Your task to perform on an android device: Open the amazon app , go to the search tab and check the special offers and discounts available on groceries products.
Image 0: 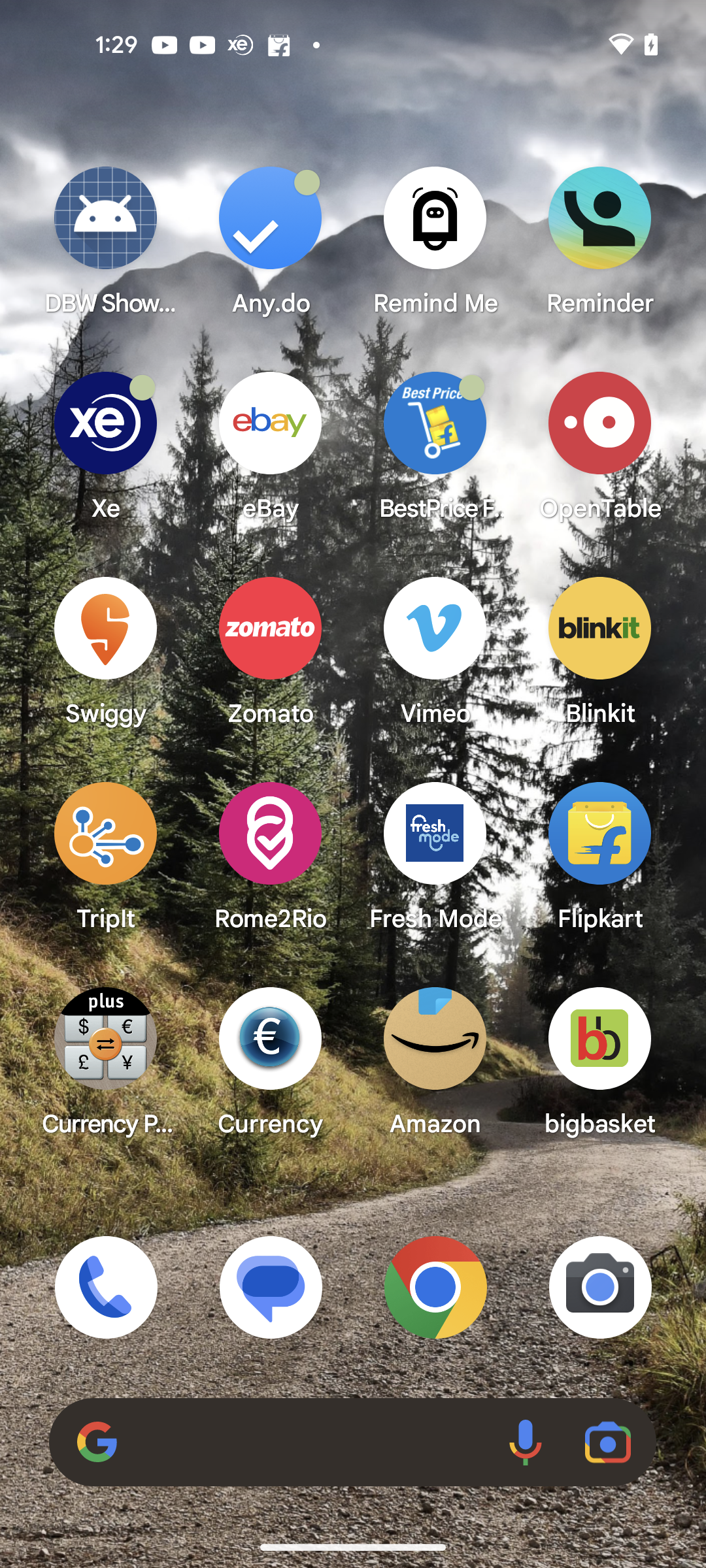
Open the Amazon app.
Step 0: open app "Amazon"
Image 1: 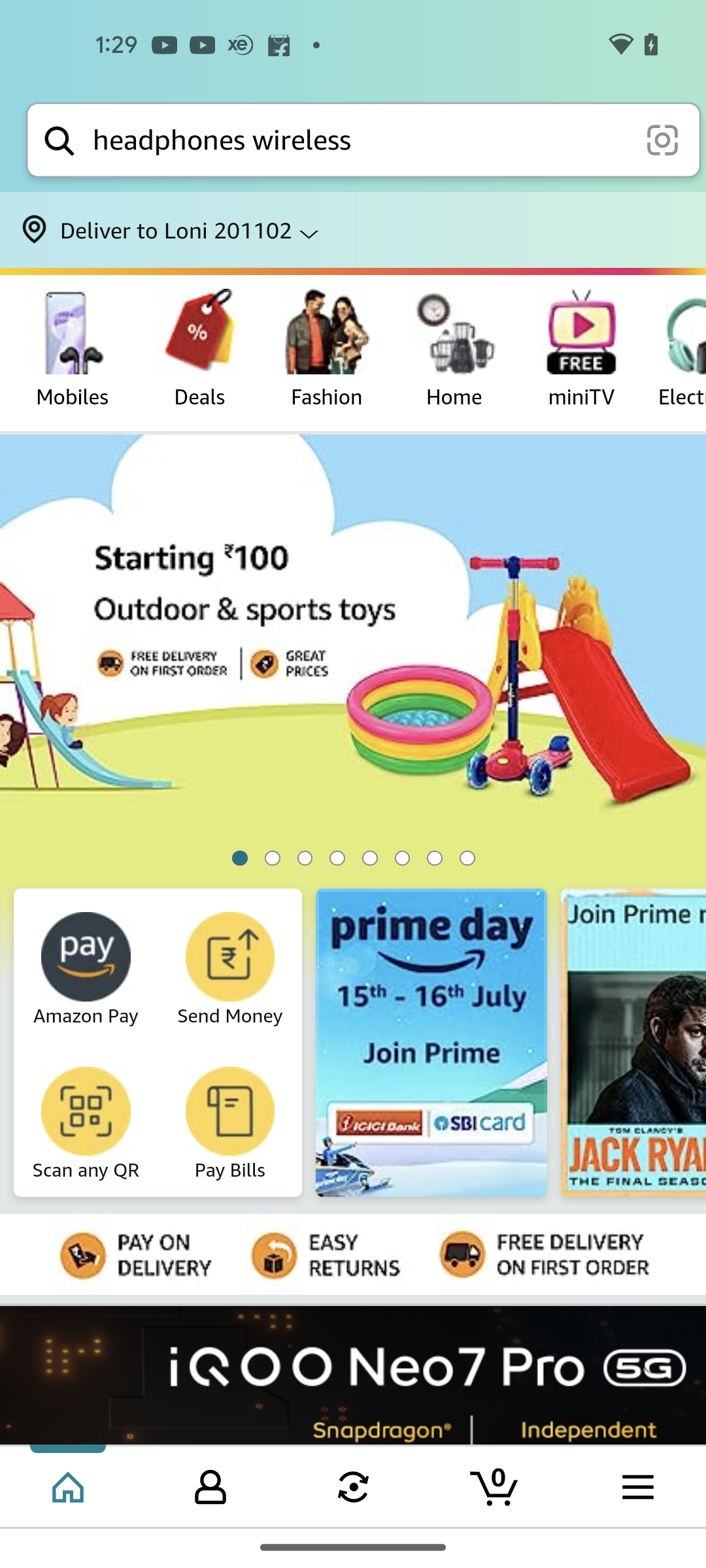
Click on the search bar.
Step 1: click (358, 140)
Image 2: 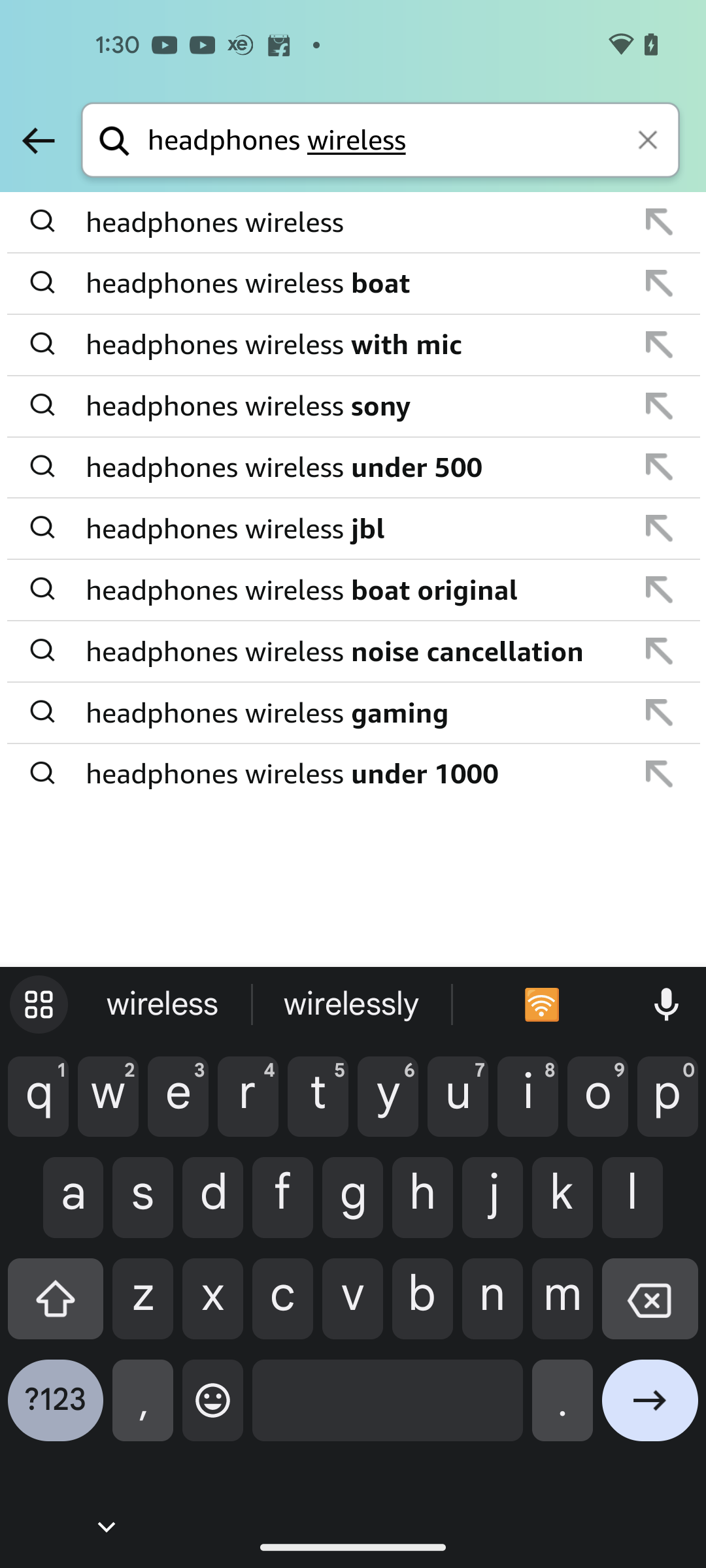
Type "Special offers on groceries" to view the discounts and offers.
Step 2: type "Special offers on groceries"
Image 3: 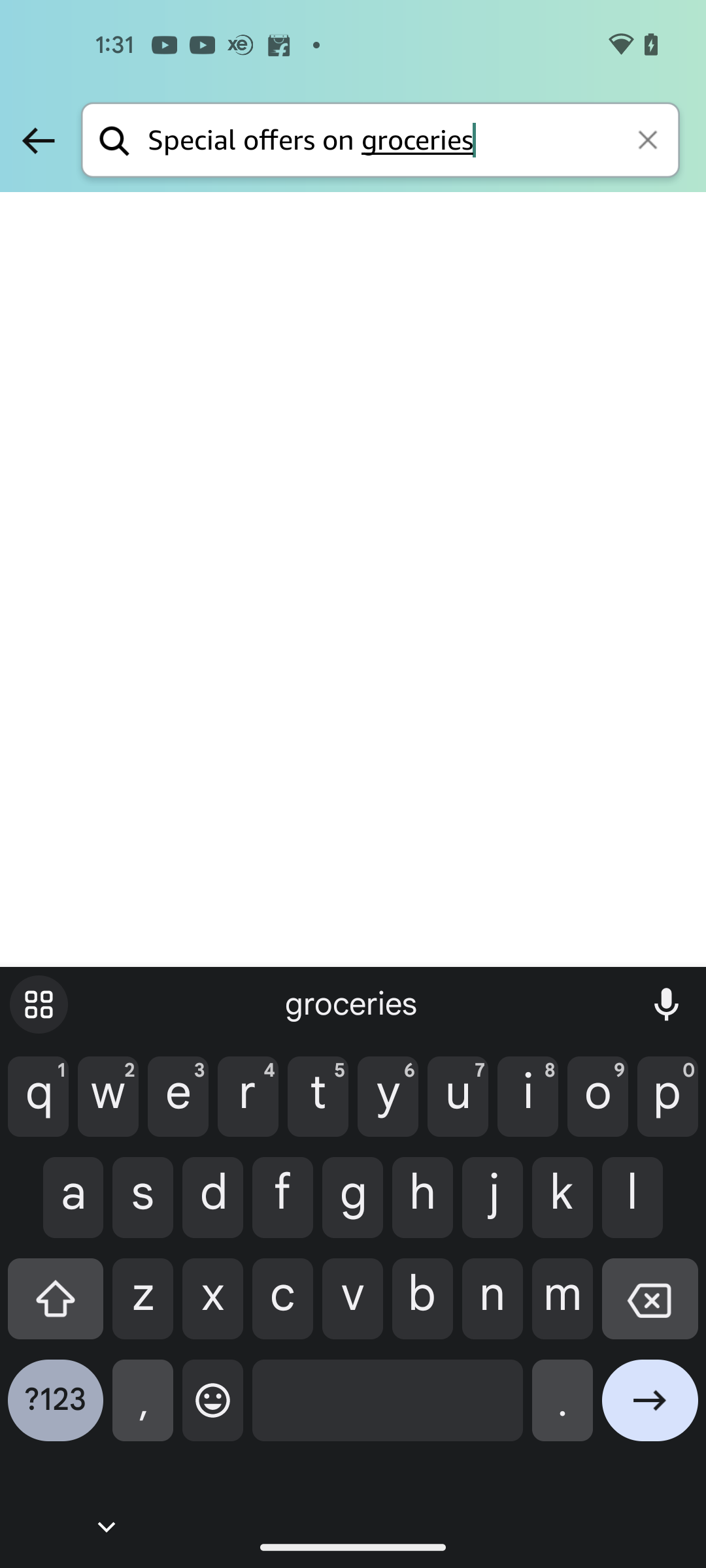
Click on the right arrow button at the bottom of the screen.
Step 3: click (650, 1410)
Image 4: 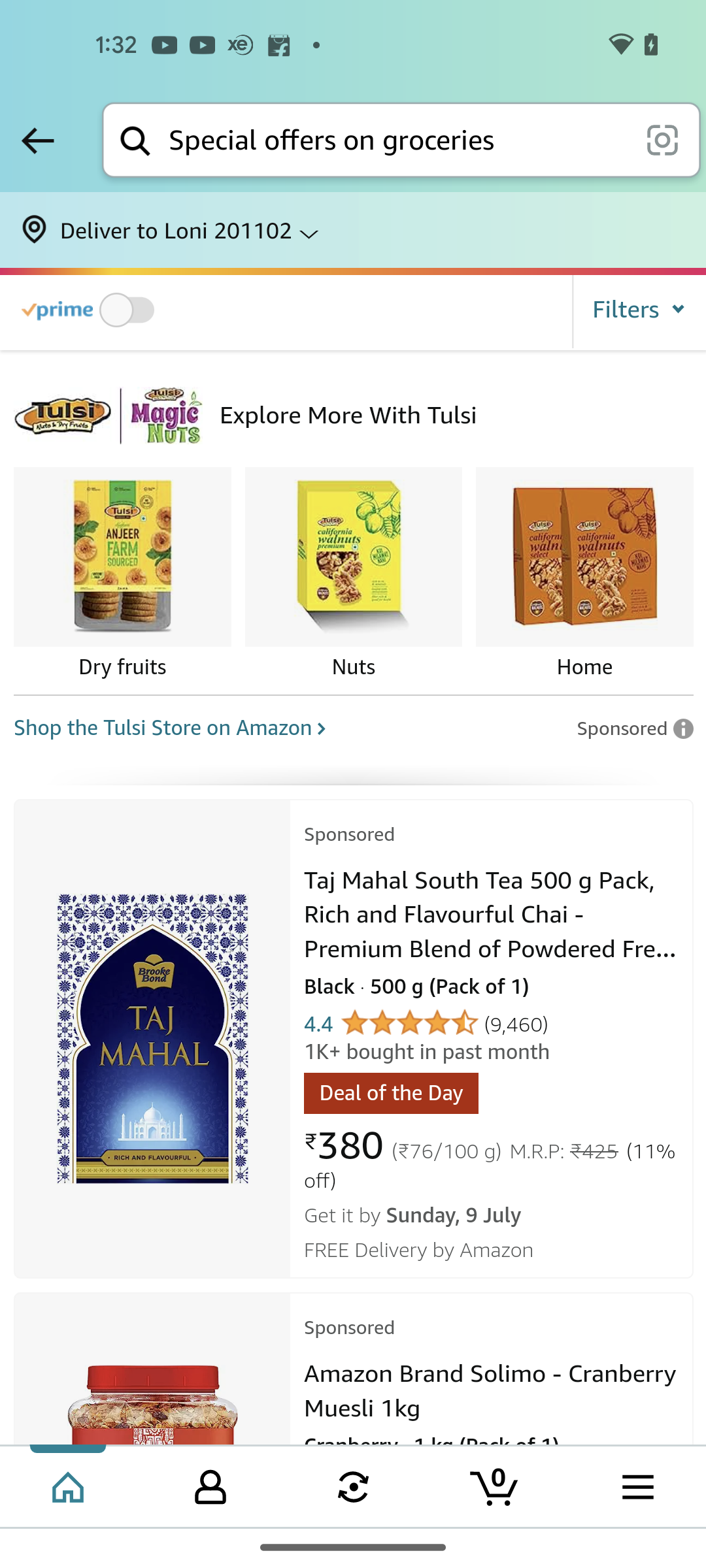
Scroll down to view the products.
Step 4: scroll down